Your task to perform on an android device: I want to view the product details of the hand pruner cutter, such as its dimensions and weight.
Image 0: 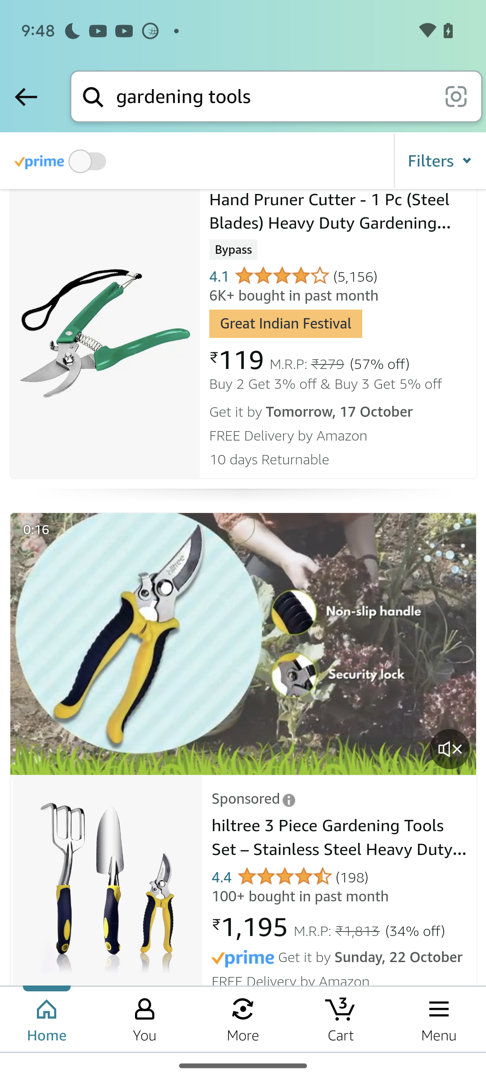
Click on the hand pruner cutter product.
Step 0: click (105, 334)
Image 1: 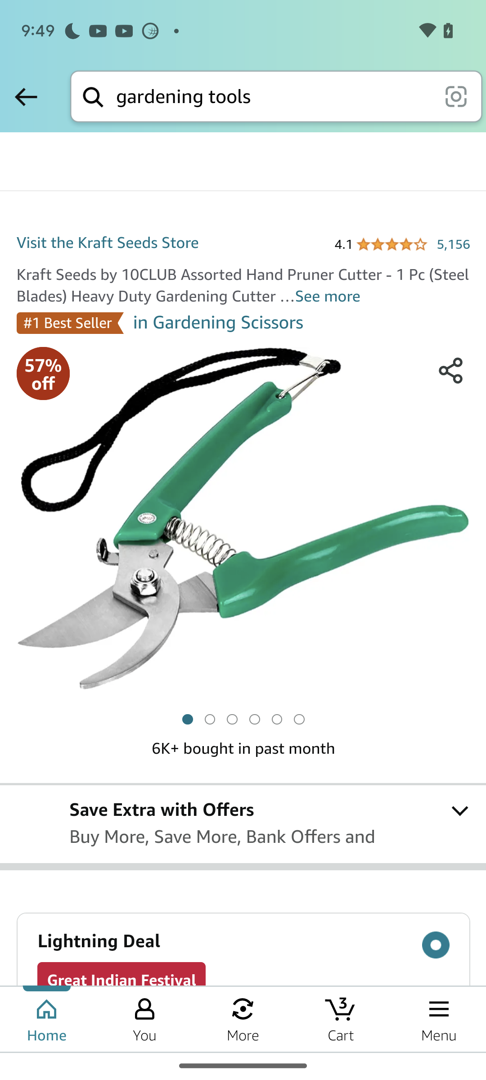
Swipe down to view product details
Step 1: scroll down
Image 2: 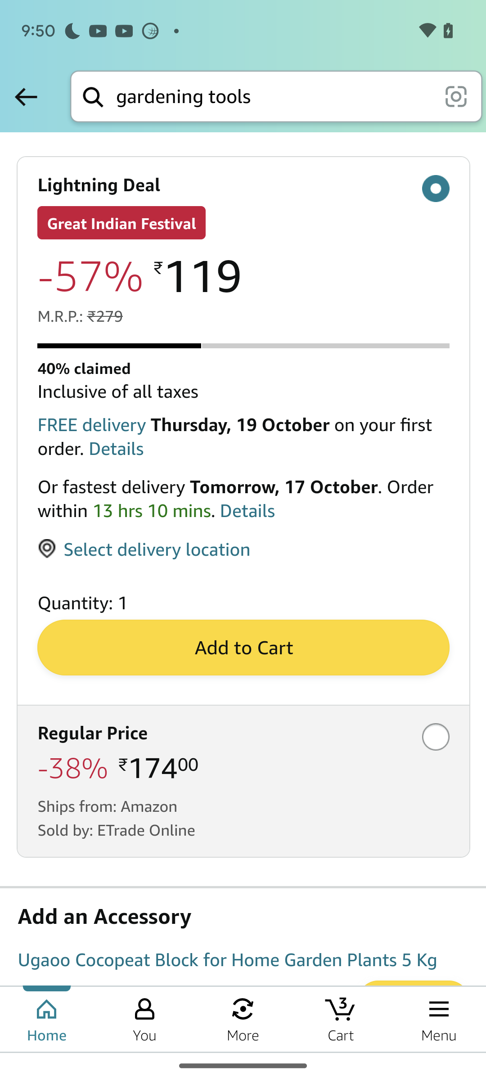
Swipe down to view product details
Step 2: scroll down
Image 3: 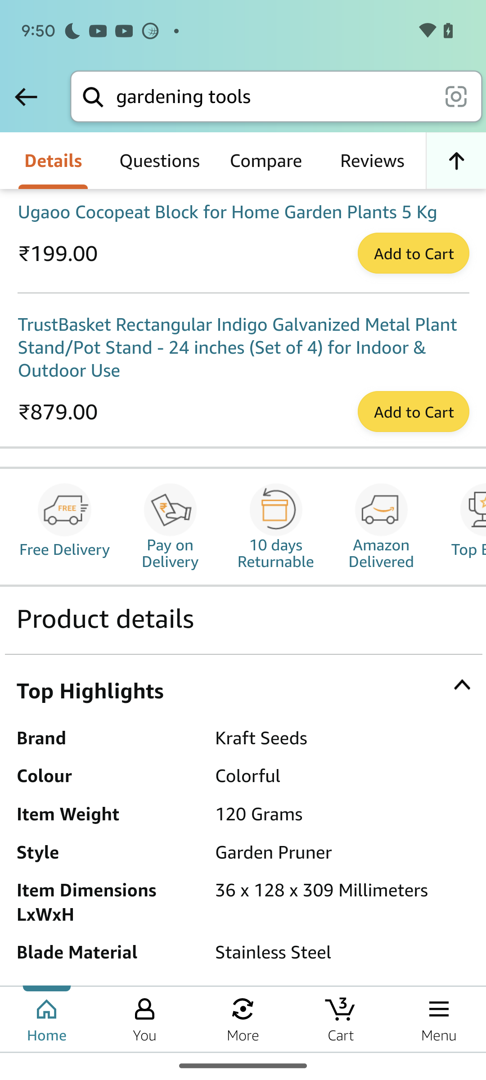
Swipe down to view product details
Step 3: scroll down
Image 4: 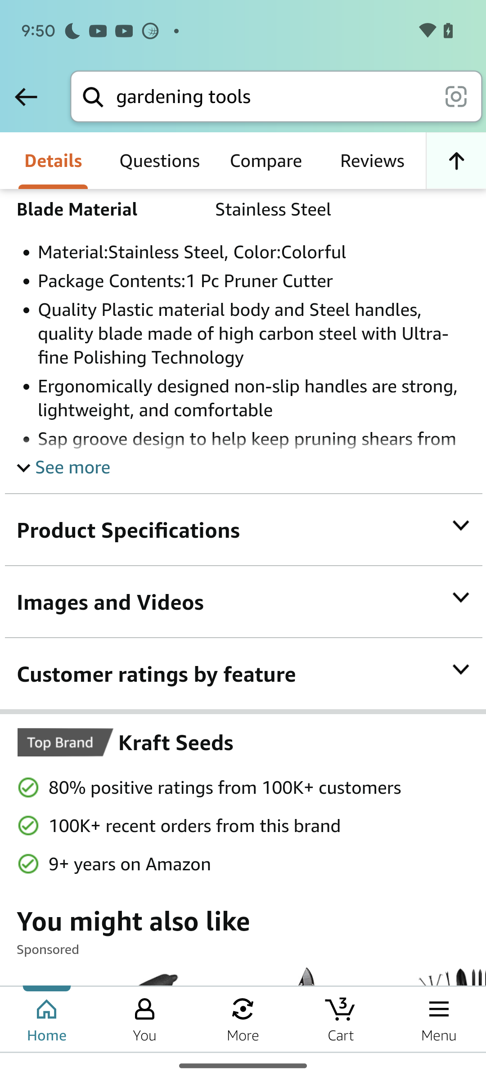
Swipe down to view product details
Step 4: wait